Your task to perform on an android device: In the Hardware Shack app, Open Bosch 13mm 600w drill machine and check the details then view the photo in a different view
Image 0: 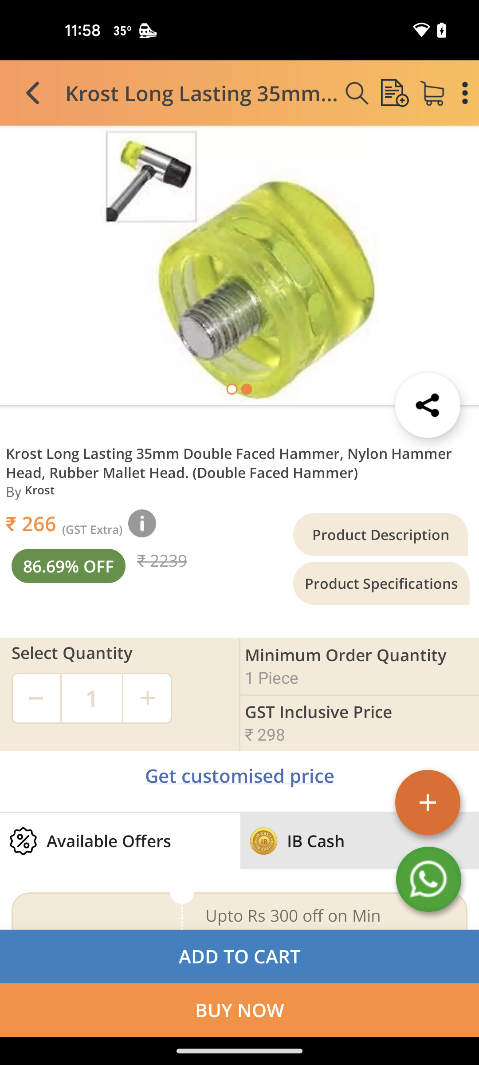
Open Hardware shack app
Step 0: open app "Hardware Shack"
Image 1: 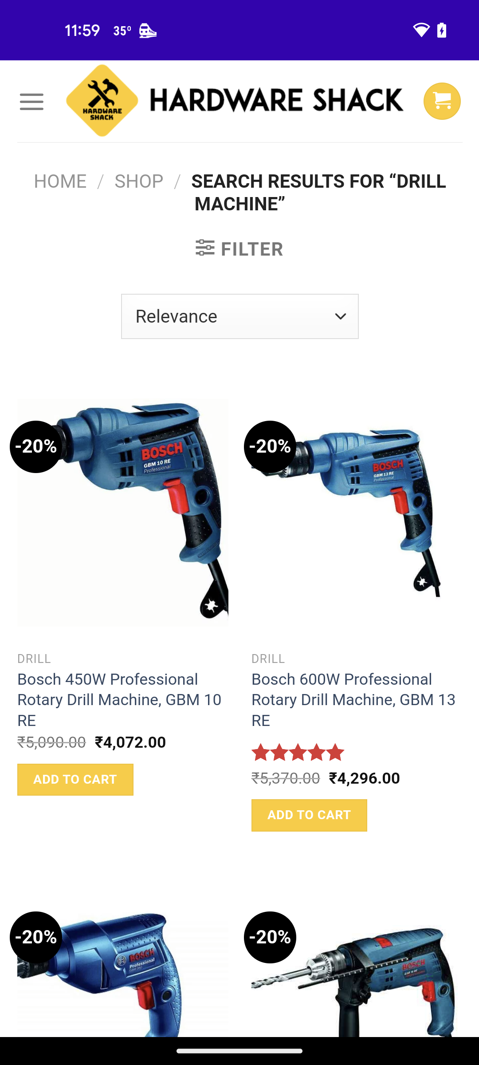
swipe up for more drill machine
Step 1: scroll down
Image 2: 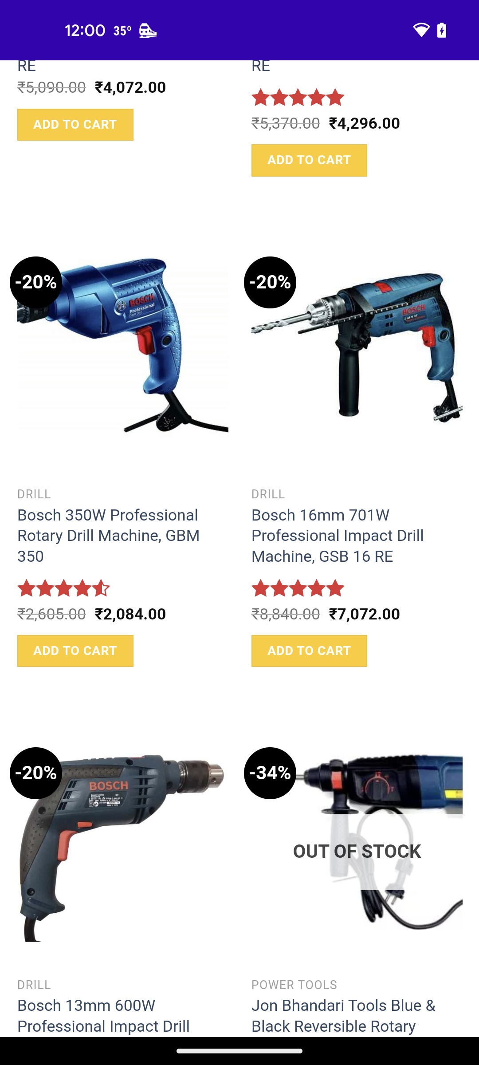
swipe up for more drill machine
Step 2: scroll down
Image 3: 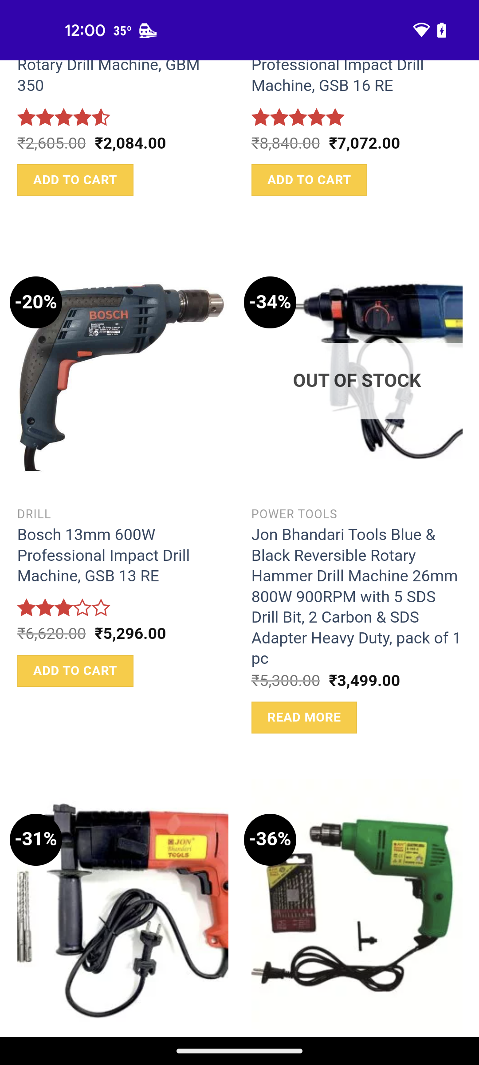
Select Bosch 13mm 600w drill machine
Step 3: click (122, 368)
Image 4: 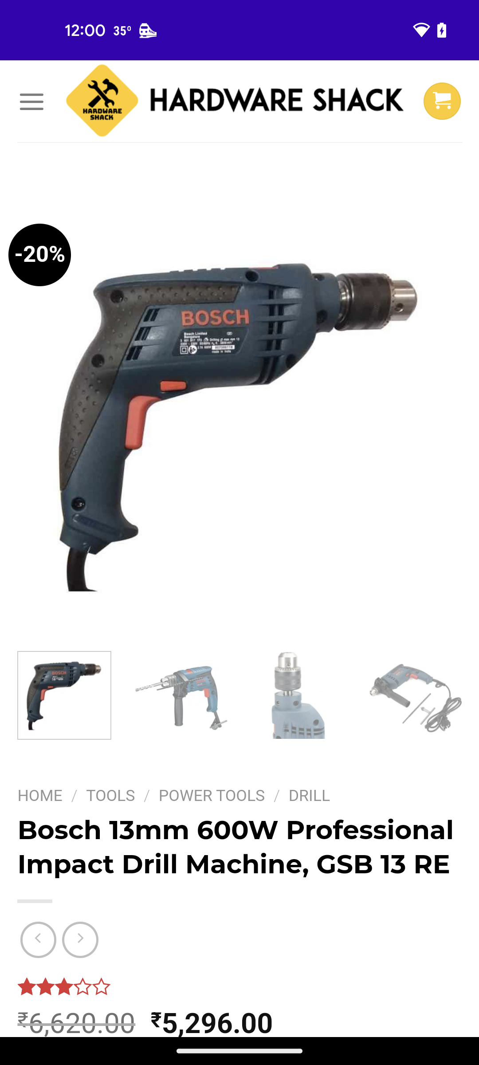
swipe left to check photos in different view
Step 4: scroll right
Image 5: 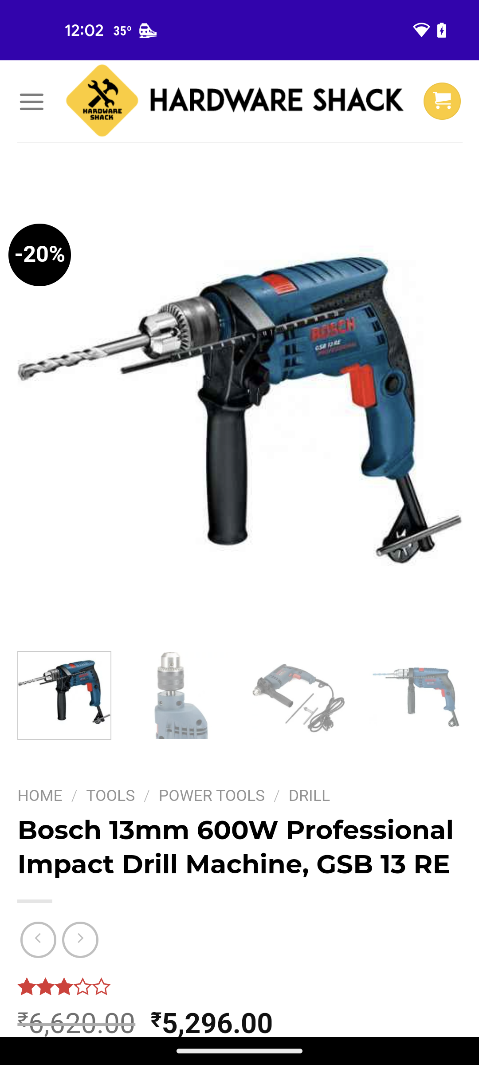
swipe left to check photos in different view
Step 5: scroll right
Image 6: 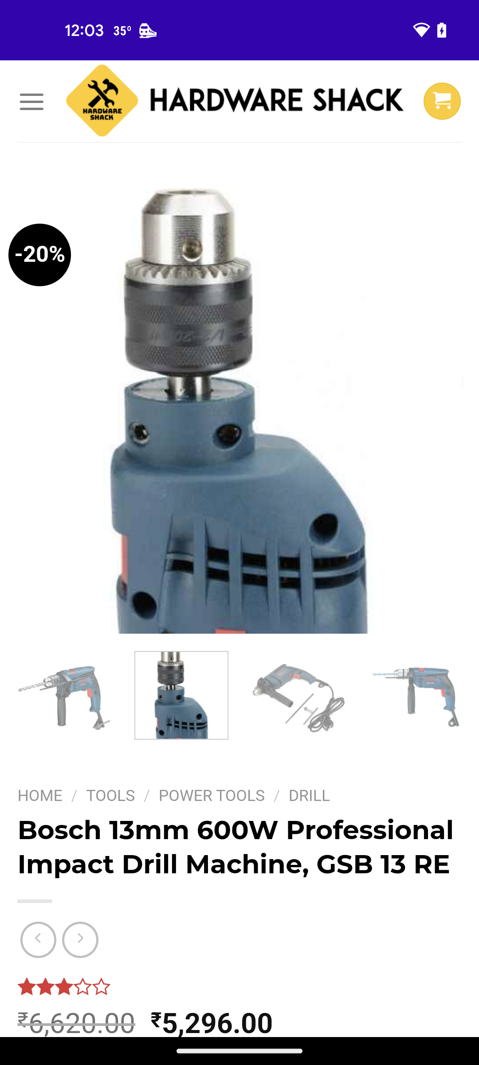
swipe left to check photos in different view
Step 6: scroll right
Image 7: 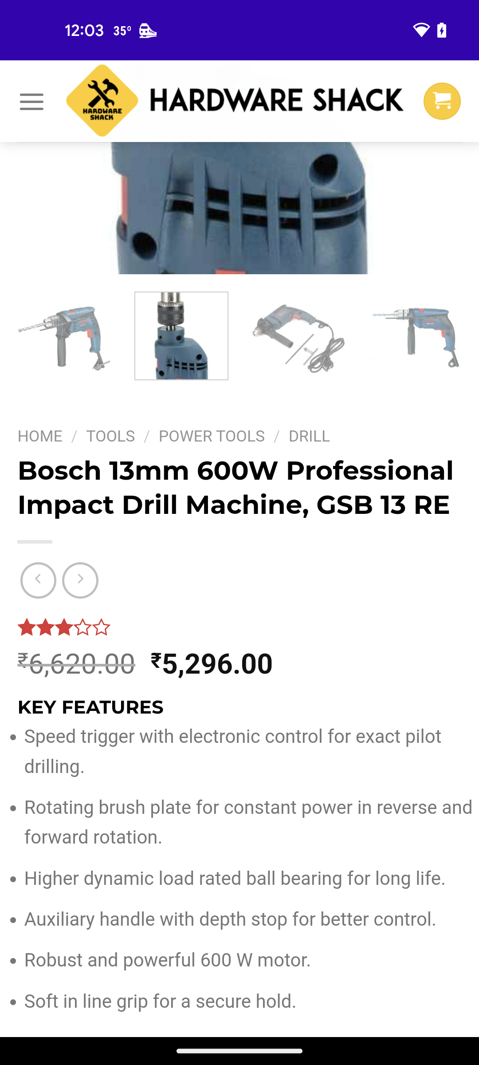
swipe left to check photos in different view
Step 7: wait
Image 8: 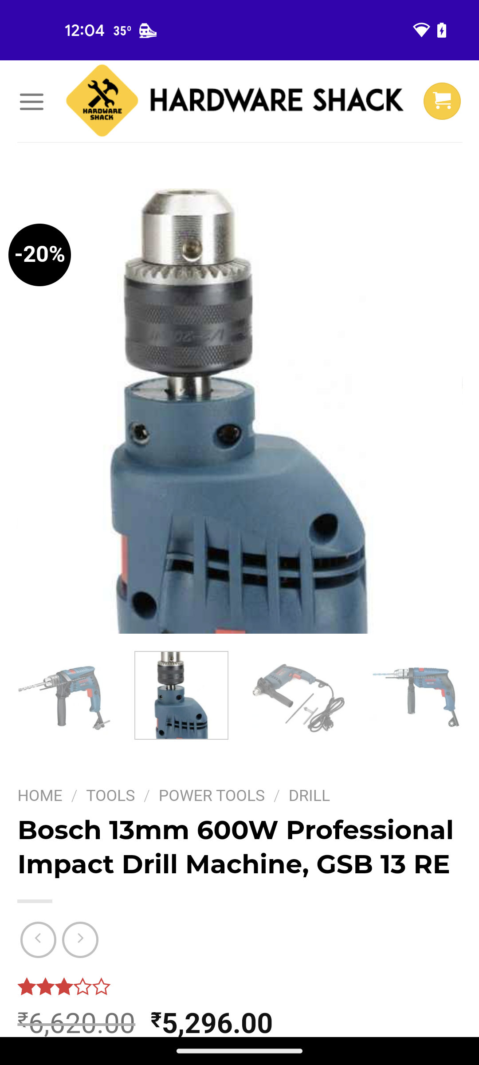
Swipe up for more detail of product
Step 8: scroll down